Your task to perform on an android device: I regularly do 30 minutes of yoga in the park, so I started tracking my yoga sessions with the Google fit app.
Image 0: 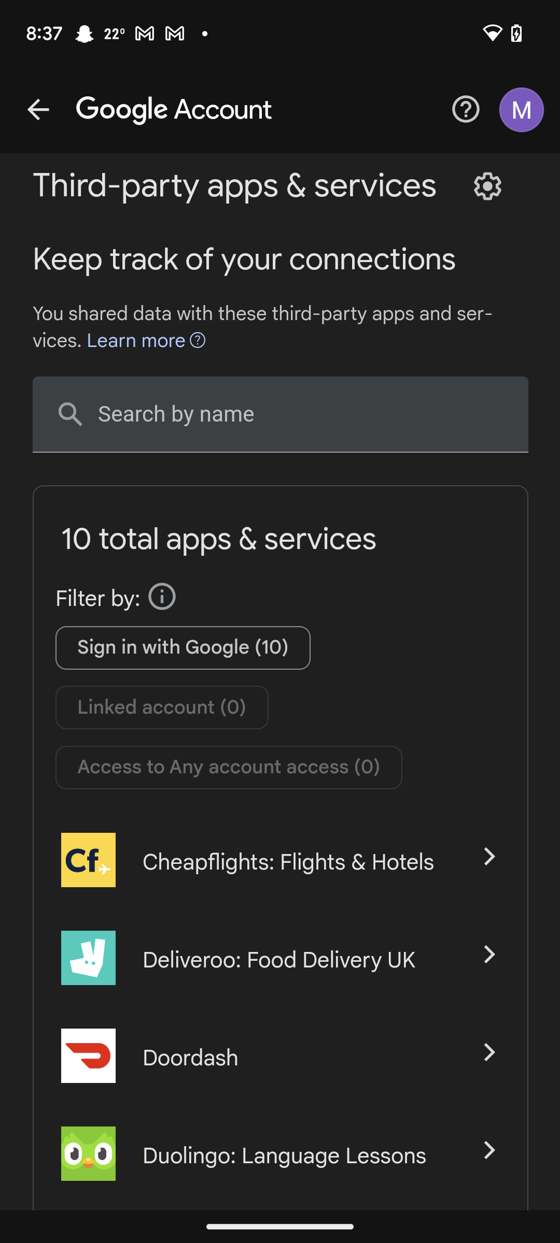
Go back to the home page of the fit app
Step 0: press back button
Image 2: 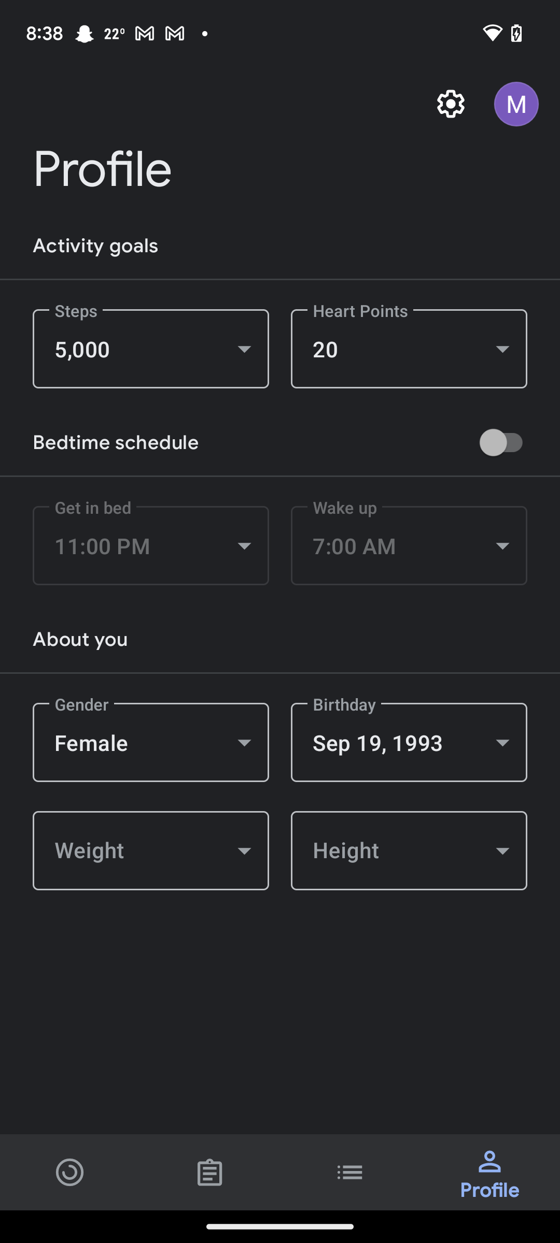
Click on the home icon at the bottom left of the screen
Step 2: click (70, 1172)
Image 3: 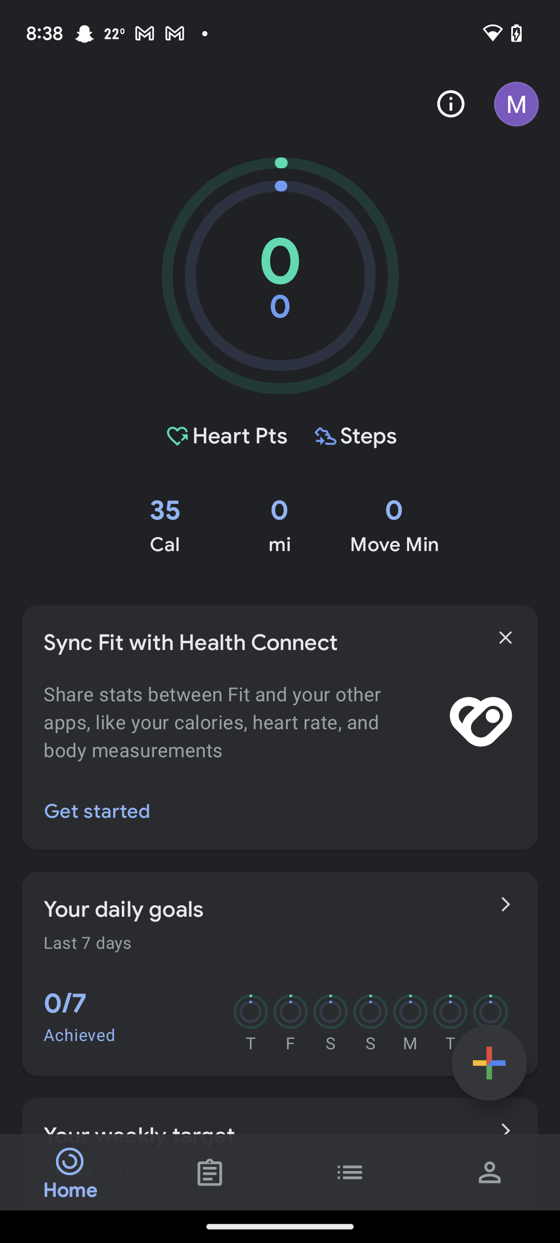
Click on the + icon at the bottom right of the screen
Step 3: click (489, 1063)
Image 4: 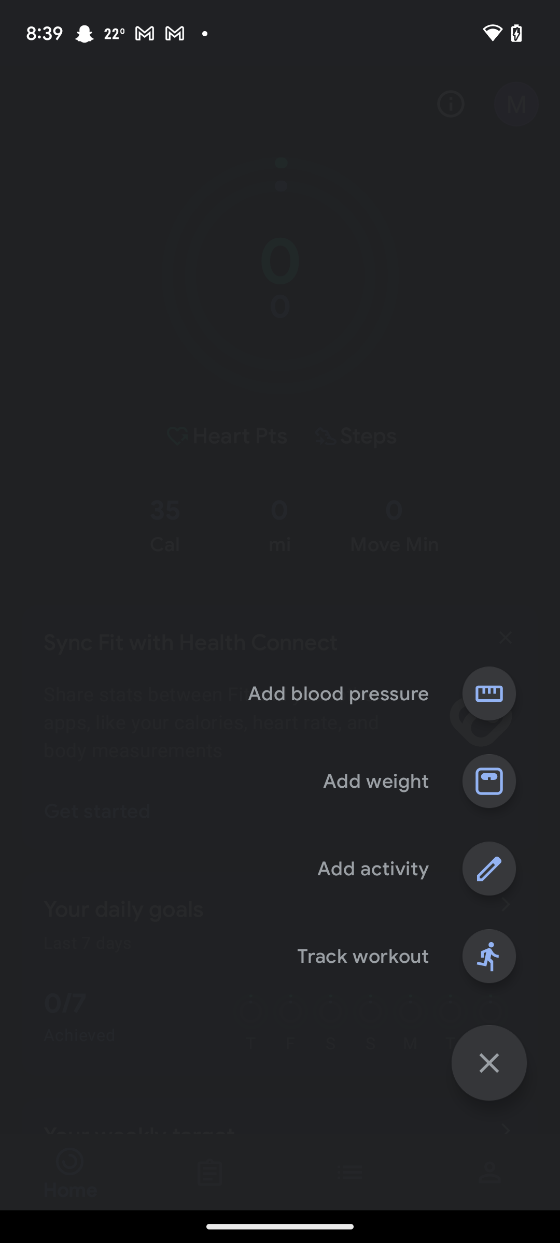
Click on the track workout option
Step 4: click (363, 956)
Image 5: 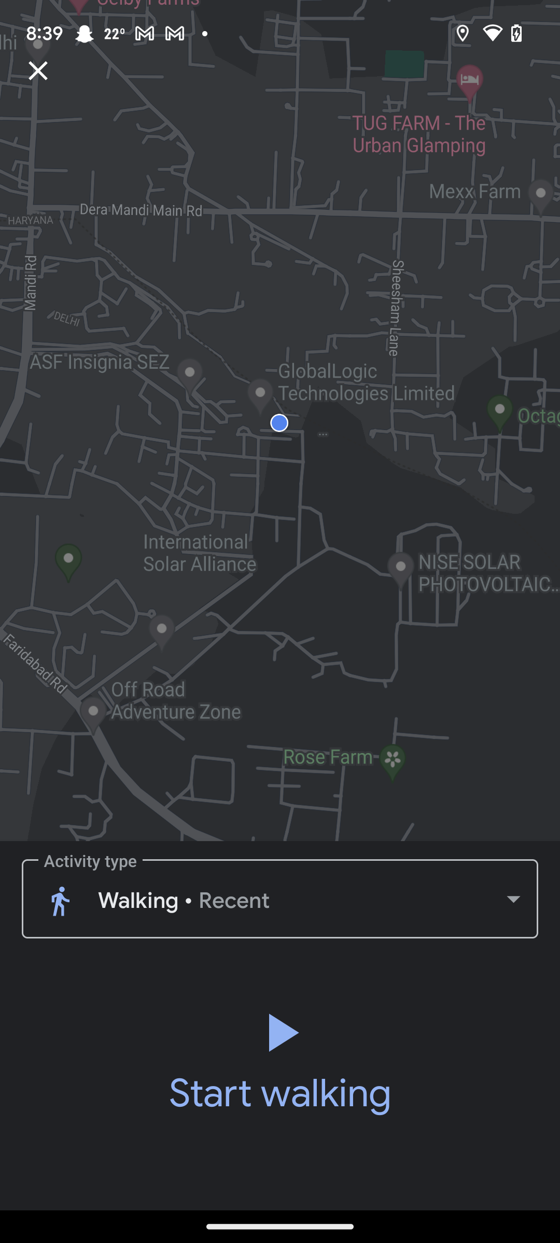
Click on the drop down icon
Step 5: click (269, 900)
Image 6: 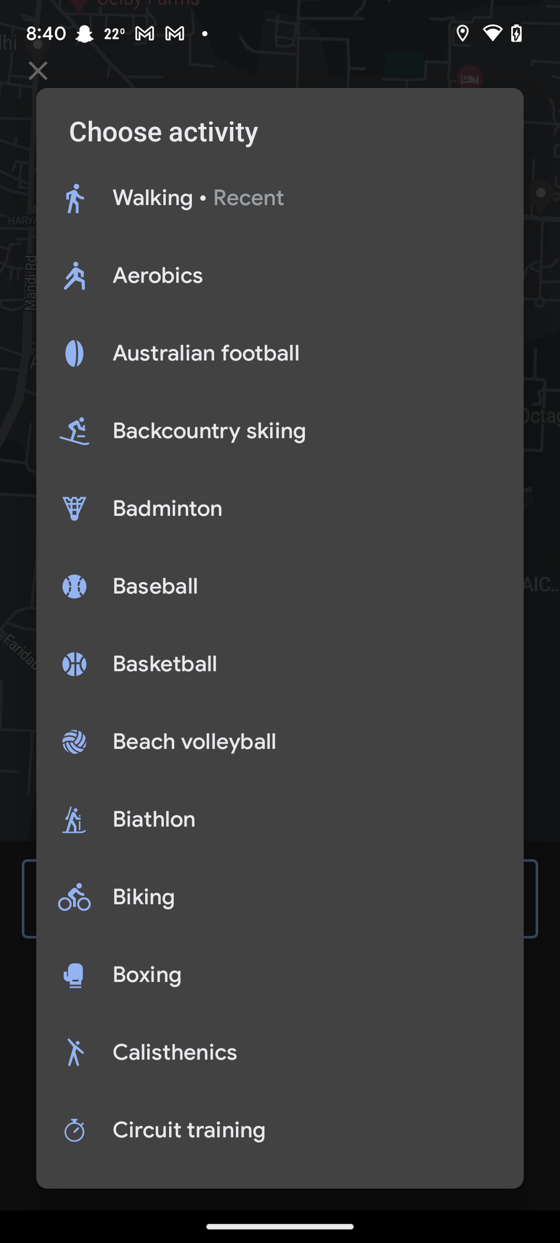
Swipe up to view Yoga activity
Step 6: scroll down
Image 7: 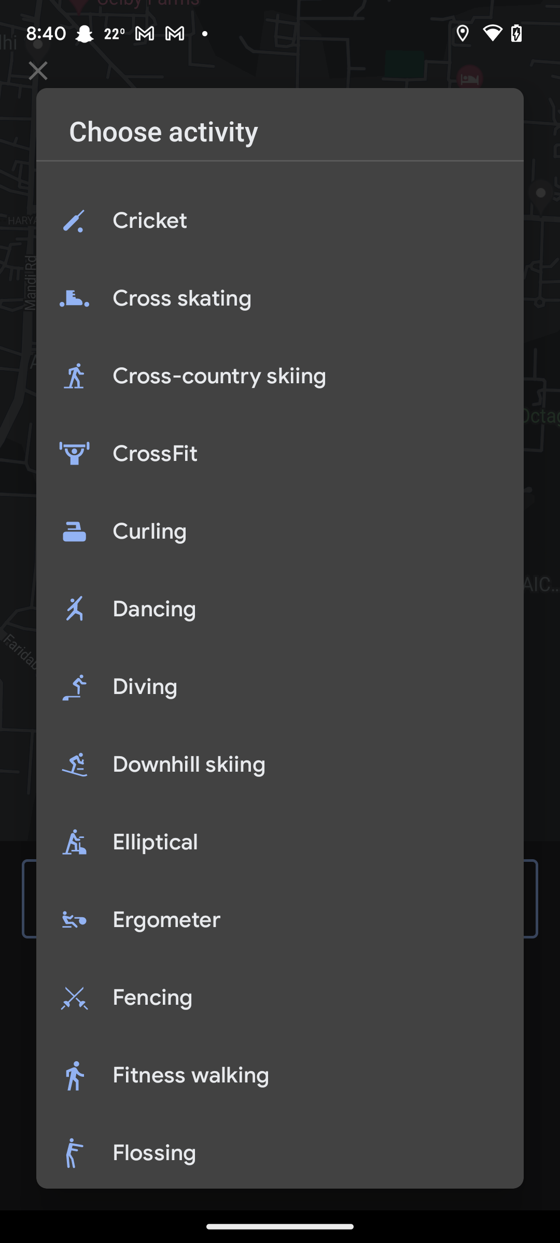
Swipe up to view Yoga activity
Step 7: scroll down
Image 8: 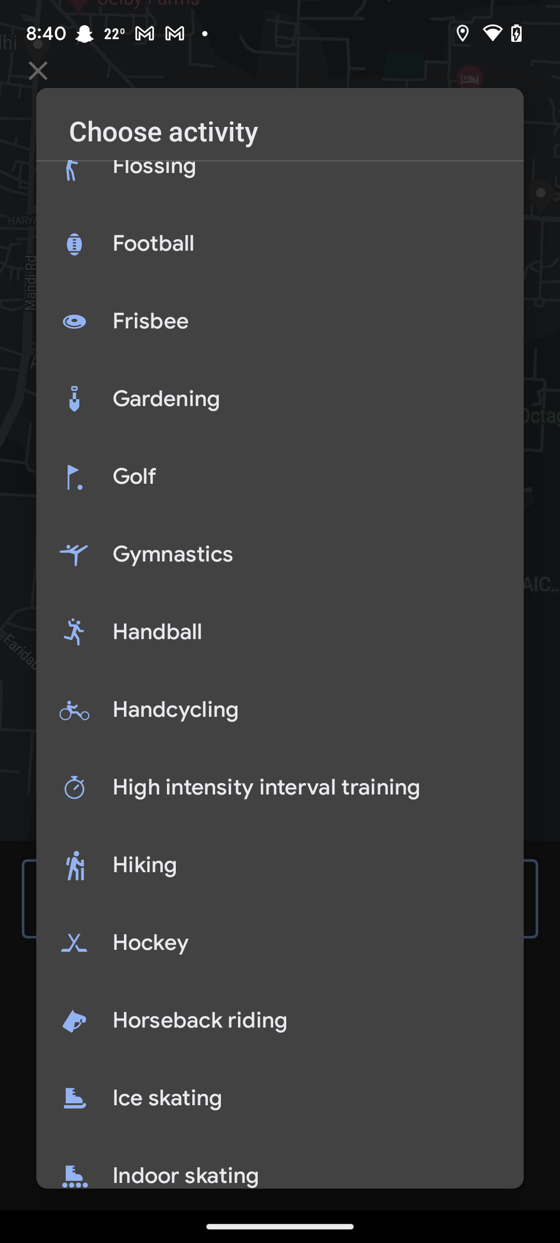
Swipe up to view Yoga activity
Step 8: scroll down
Image 9: 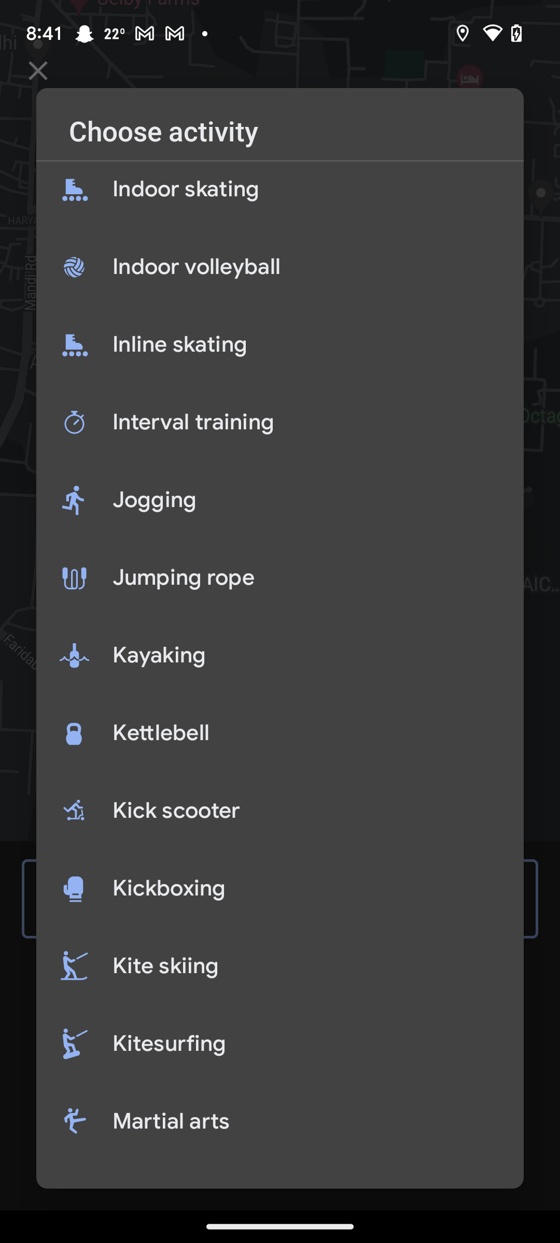
Swipe up to view Yoga activity
Step 9: scroll down
Image 10: 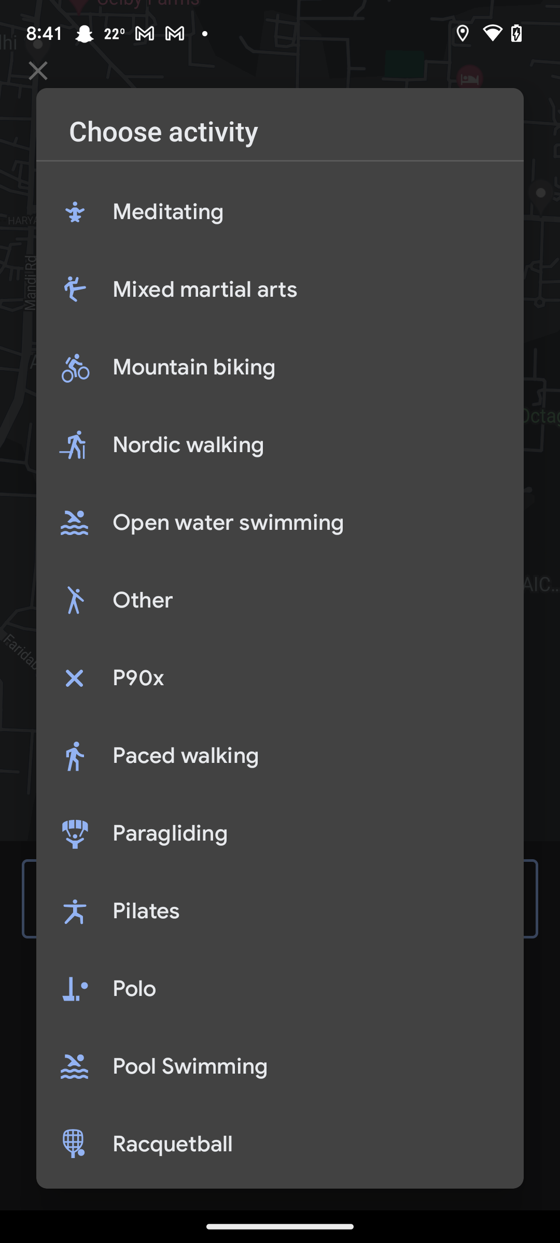
Swipe up to view Yoga activity
Step 10: scroll down
Image 11: 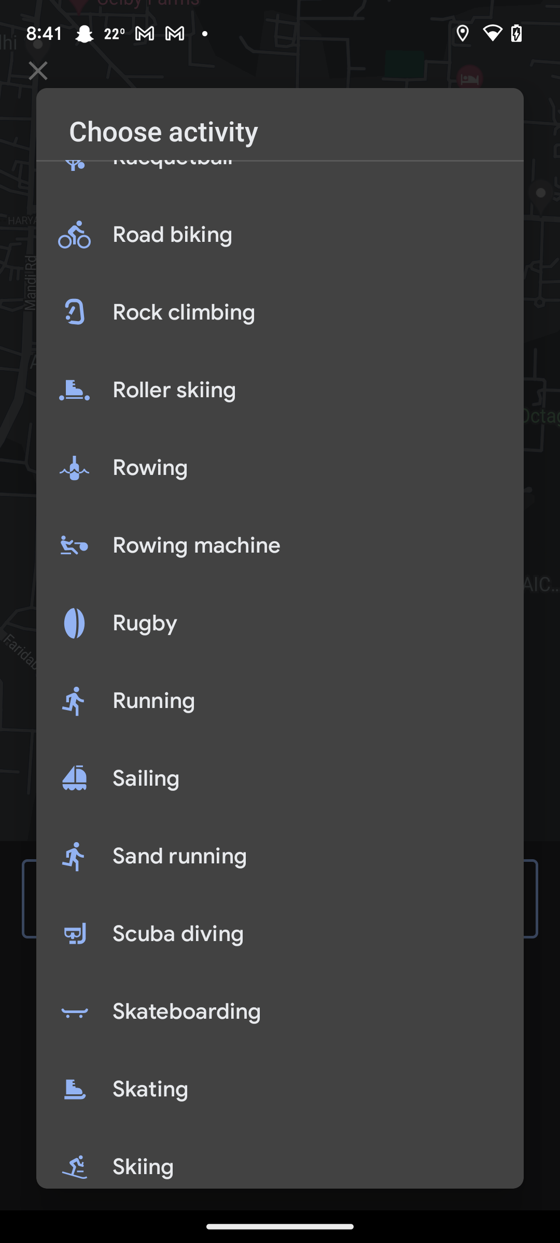
Swipe up to view Yoga activity
Step 11: scroll down
Image 12: 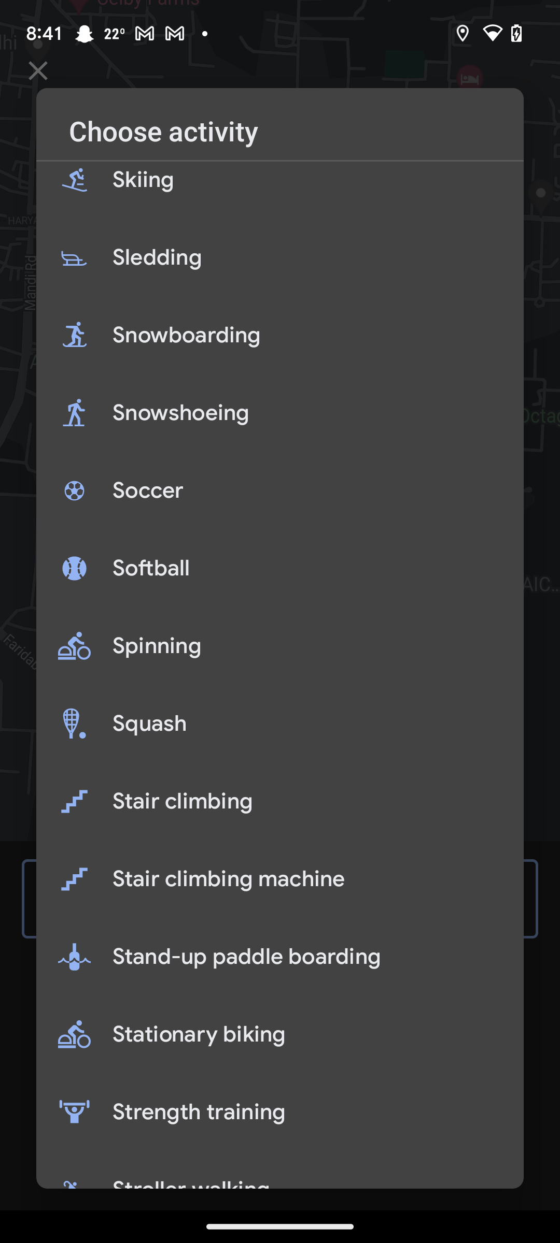
Swipe up to view Yoga activity
Step 12: scroll down
Image 13: 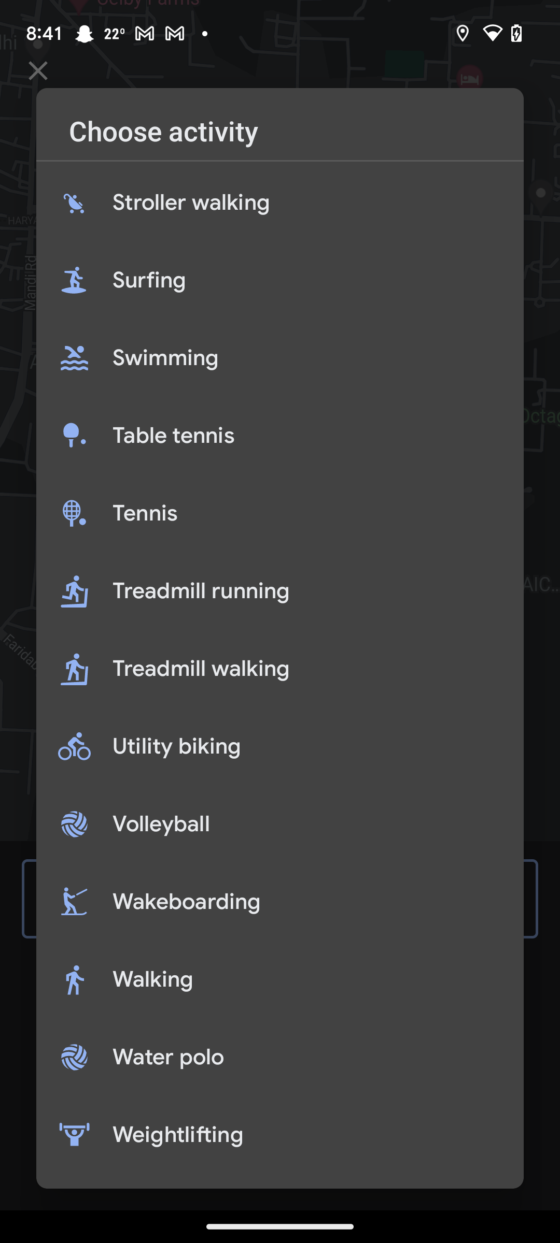
Swipe up to view Yoga activity
Step 13: scroll down
Image 14: 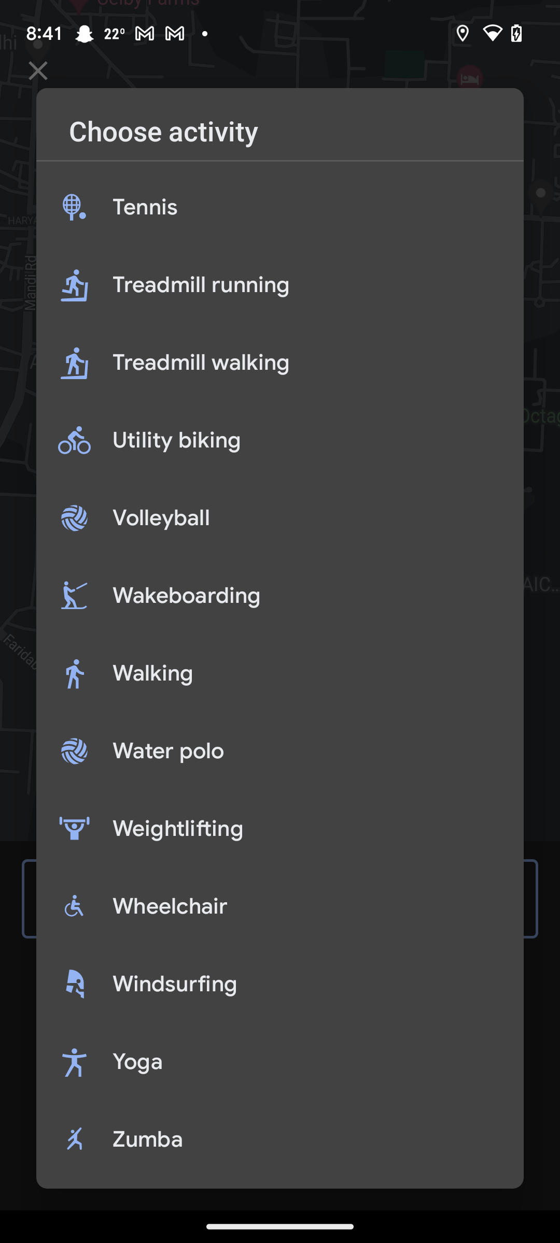
Click on the Yoga activity
Step 14: click (280, 1062)
Image 15: 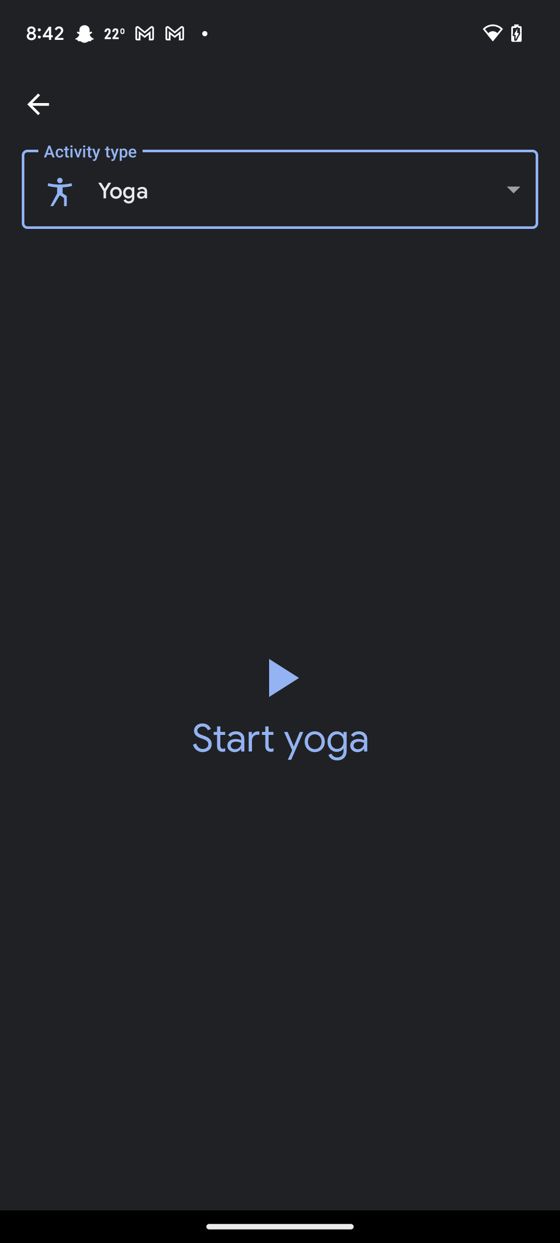
Click on the play button
Step 15: click (280, 705)
Image 16: 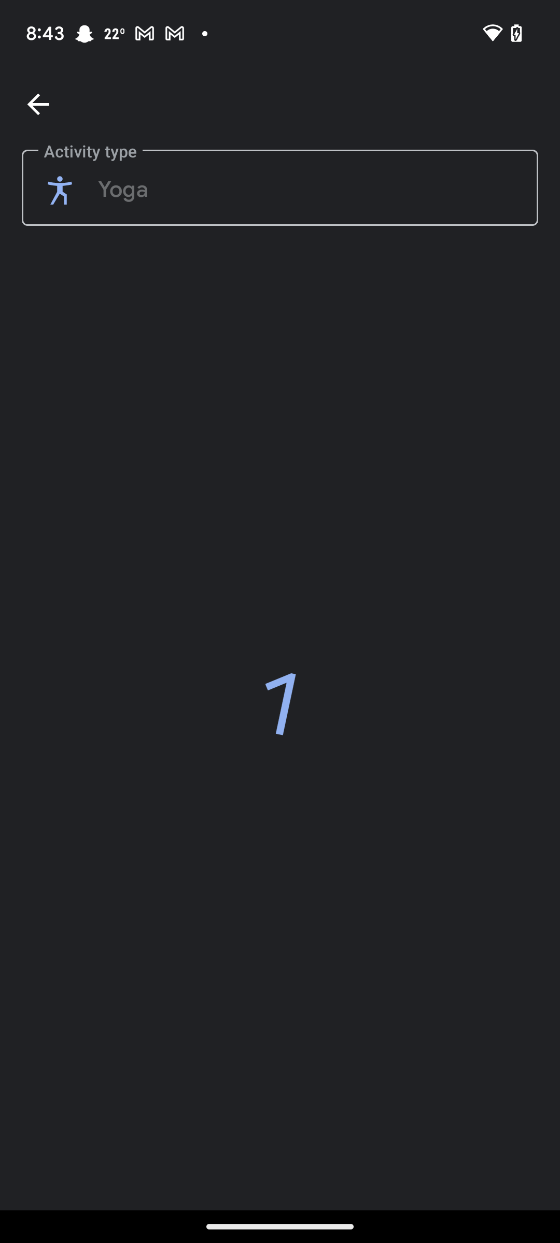
Click on the play button
Step 16: wait